Your task to perform on an android device: Track my progress so it can help me maintain my efficiency in the Duolingo app.
Image 0: 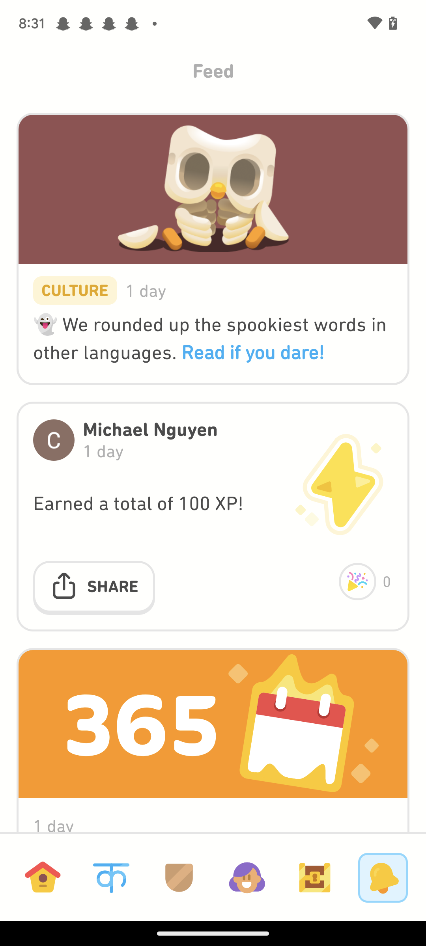
Click on the profile icon at the bottom of the screen.
Step 0: click (247, 877)